Your task to perform on an android device: I want to see the current time in Vancouver where my friend Louis lives and my own time zone of Gouda, Netherlands time zone, to see the difference on the Timezone Converter app.
Image 0: 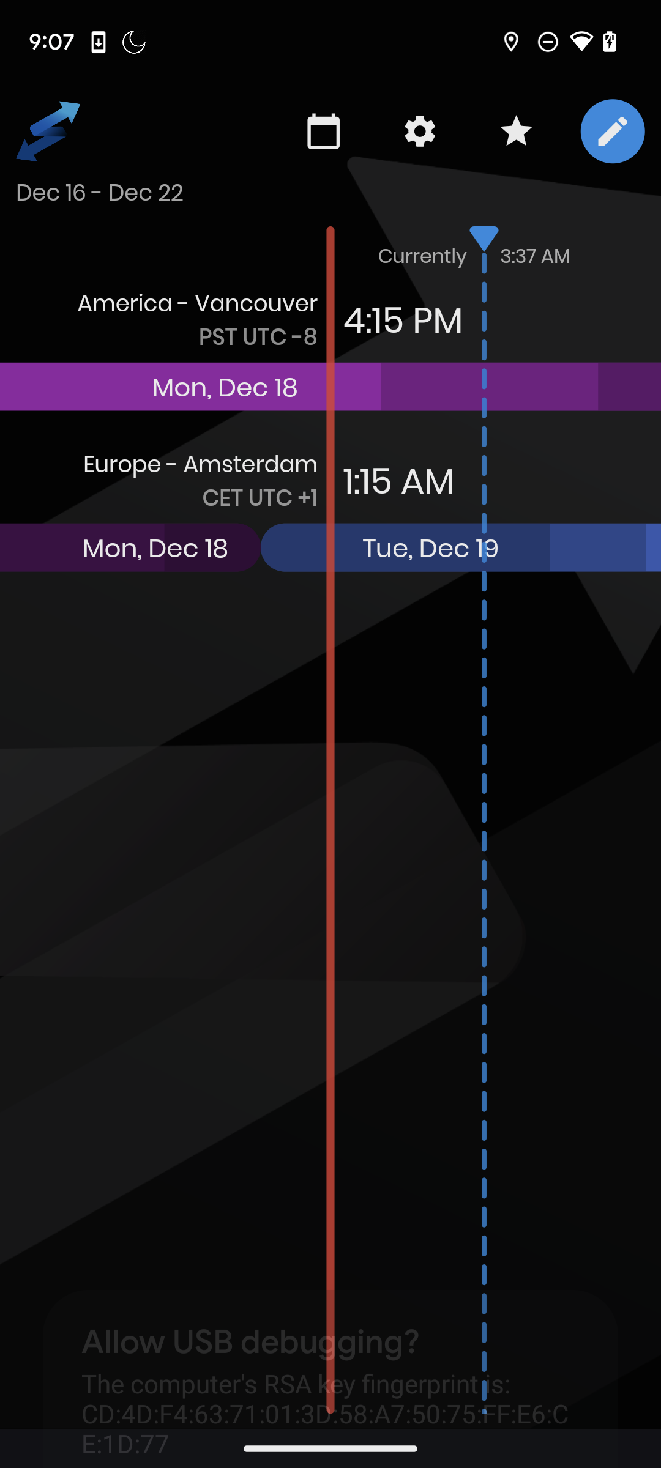
Swipe left to bring the red line on the blue dotted line.
Step 0: scroll right